Your task to perform on an android device: I'd like to open and view the searched doc file Recoding 1.
Image 0: 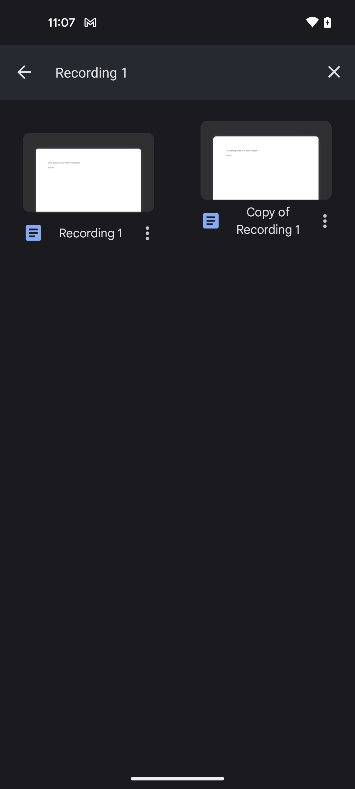
click on the Recording 1 file
Step 0: click (90, 233)